Your task to perform on an android device: I want to read reviews of yoga pants.
Image 0: 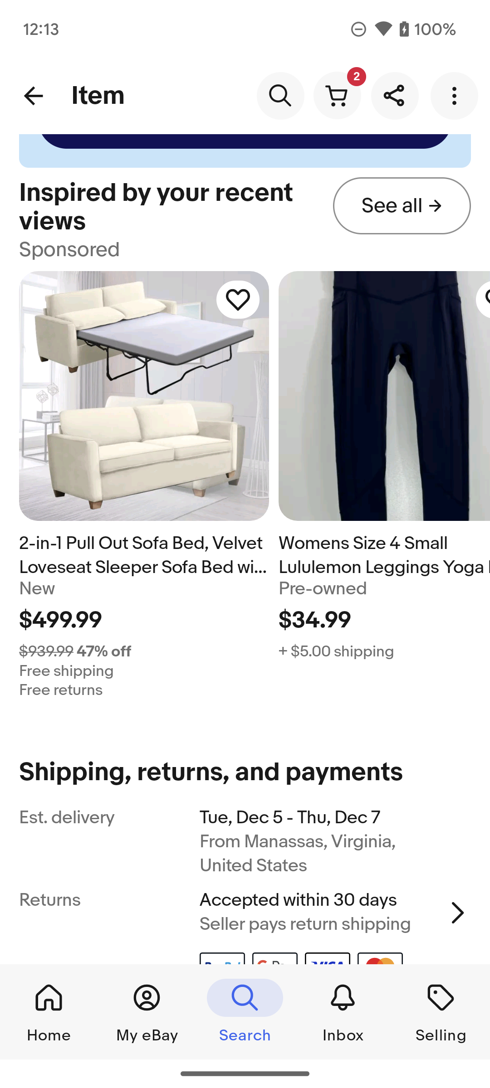
Swipe up on the screen.
Step 0: scroll down
Image 1: 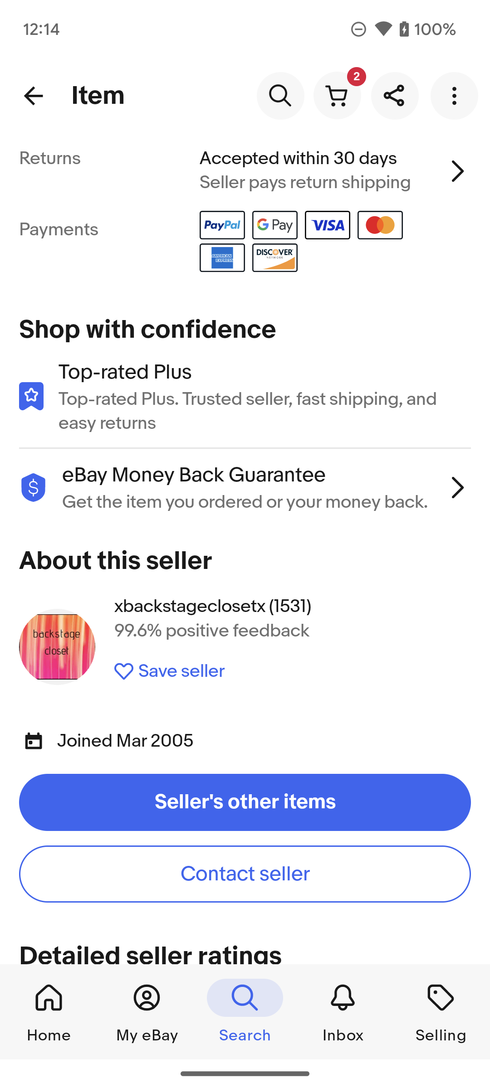
Swipe up on the screen.
Step 1: scroll down
Image 3: 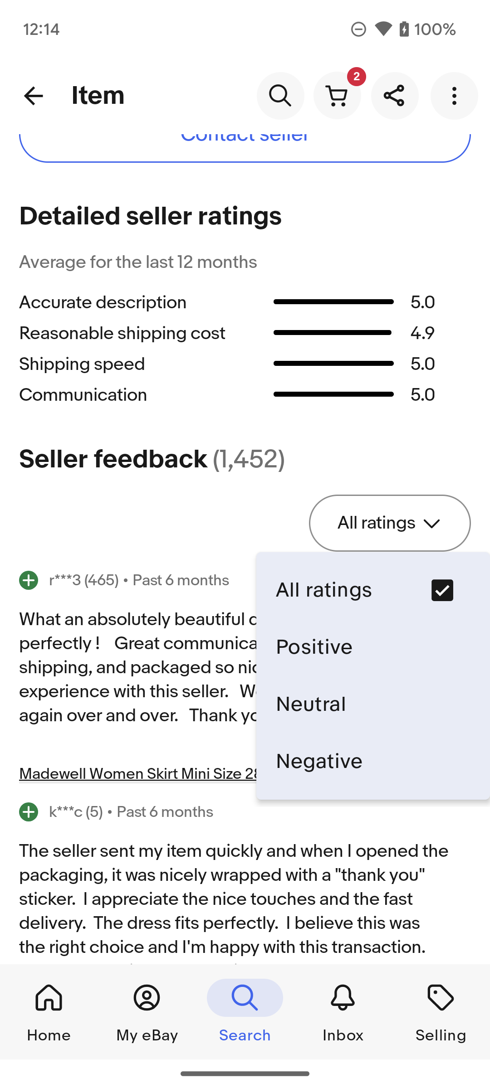
Click on the Neutral option on the screen.
Step 3: click (373, 704)